Your task to perform on an android device: Exports all the contacts for me from the Contacts app.
Image 0: 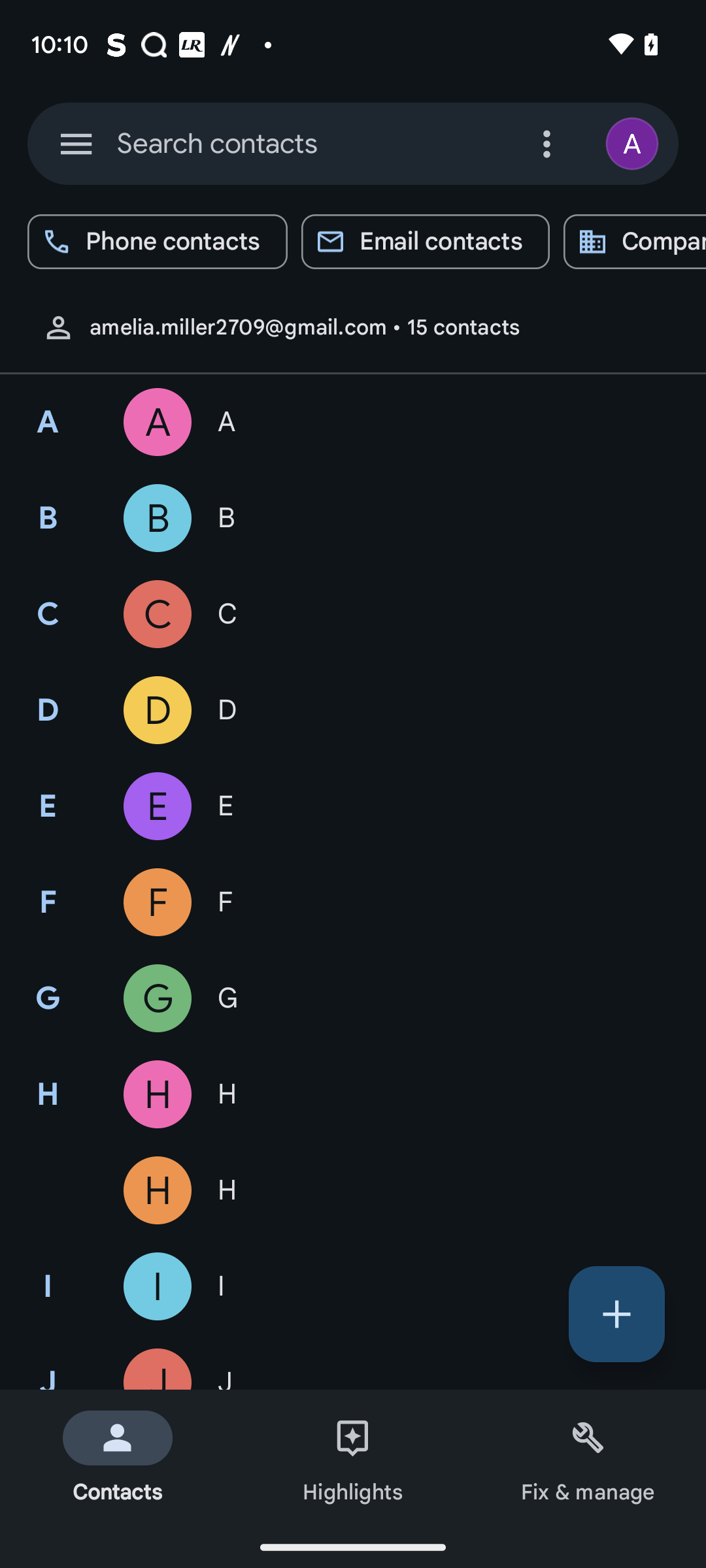
Click on the Fix & Manage button at the bottom right corner of the screen.
Step 0: click (588, 1458)
Image 2: 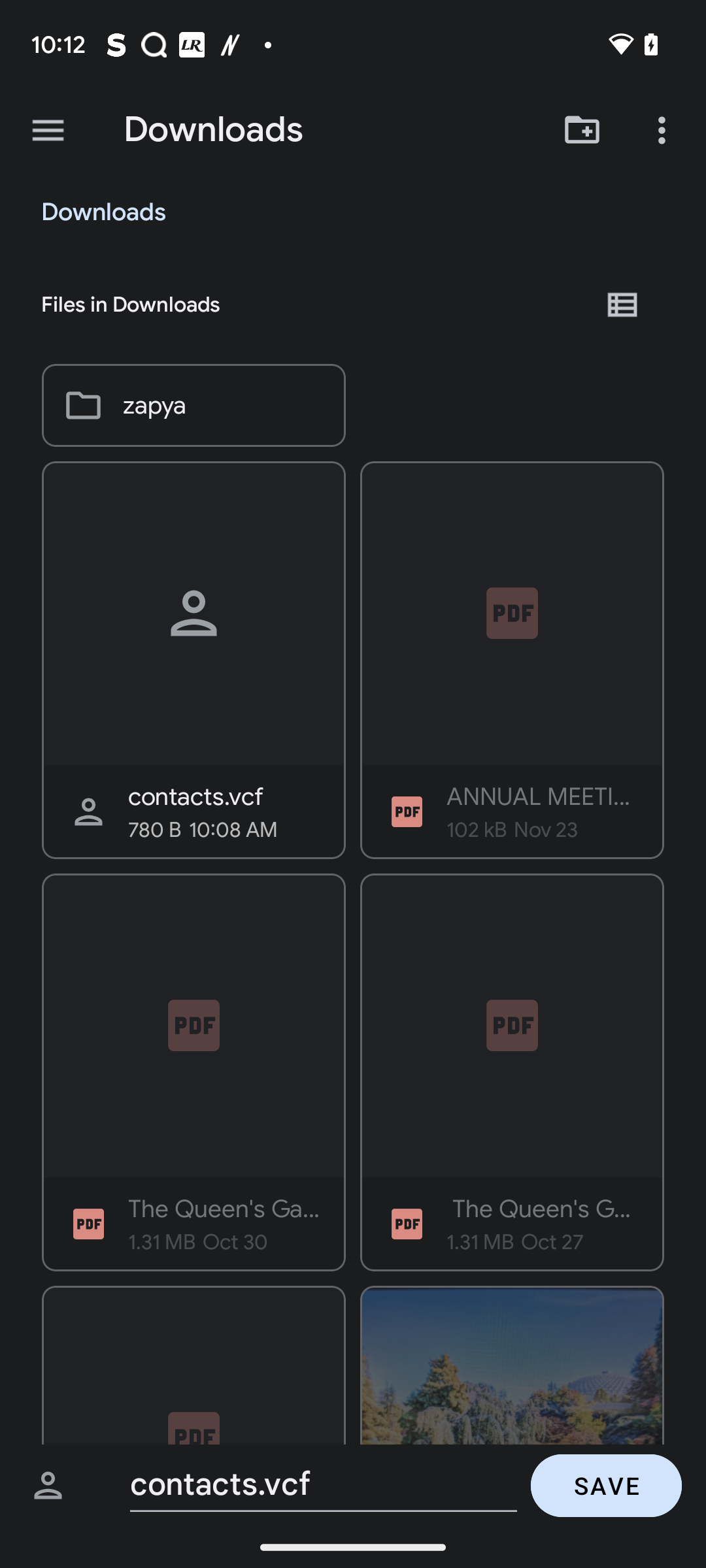
Click on the Save button at the bottom right corner.
Step 2: click (606, 1485)